Your task to perform on an android device: The Indian rupees I carry are worthless, even though I'm on my way home. I want to know how much 1000 Indian rupees will be valued in Brazilian real using the XE converter app.
Image 0: 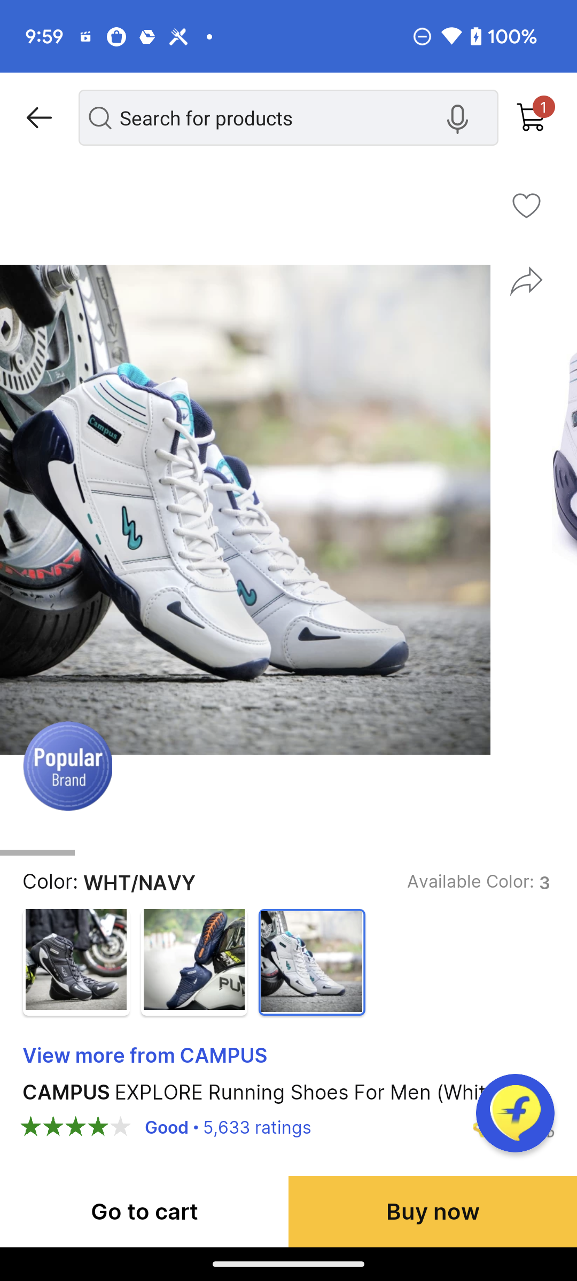
Open XE converter app
Step 0: open app "Xe"
Image 2: 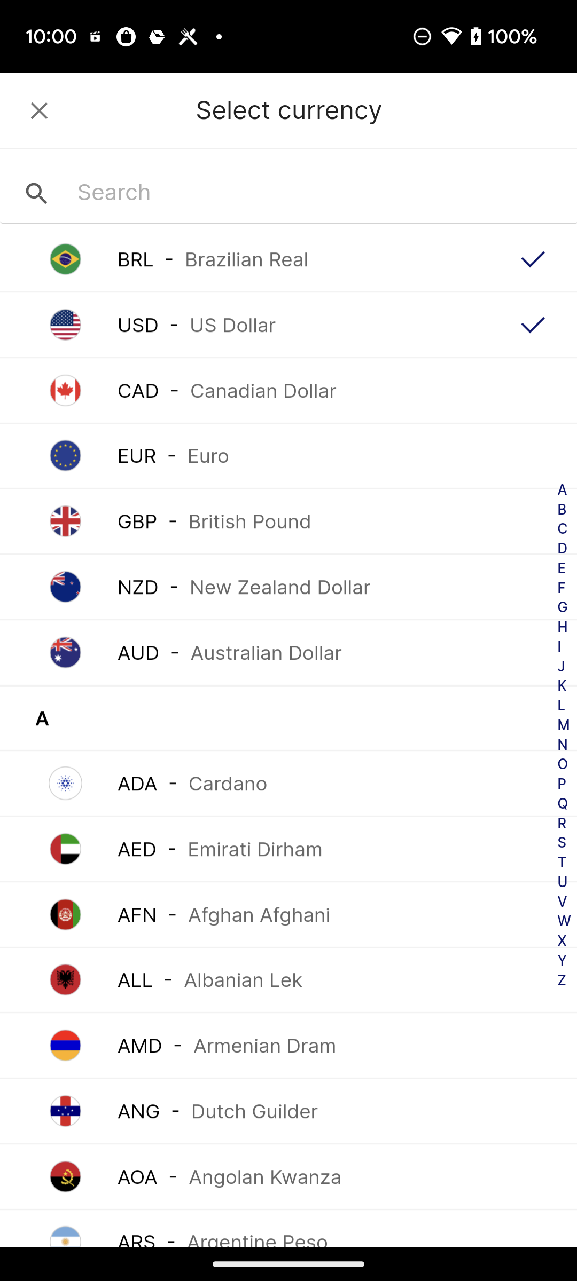
click on the search bar at the top of the screen
Step 2: click (214, 192)
Image 3: 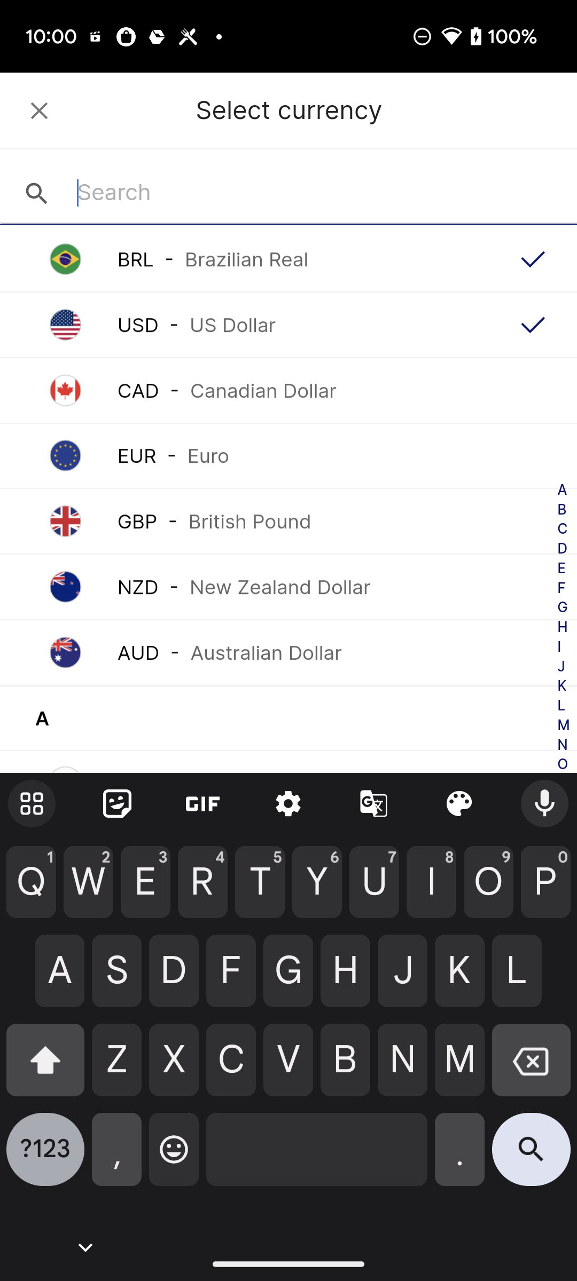
search for India
Step 3: type "India"
Image 4: 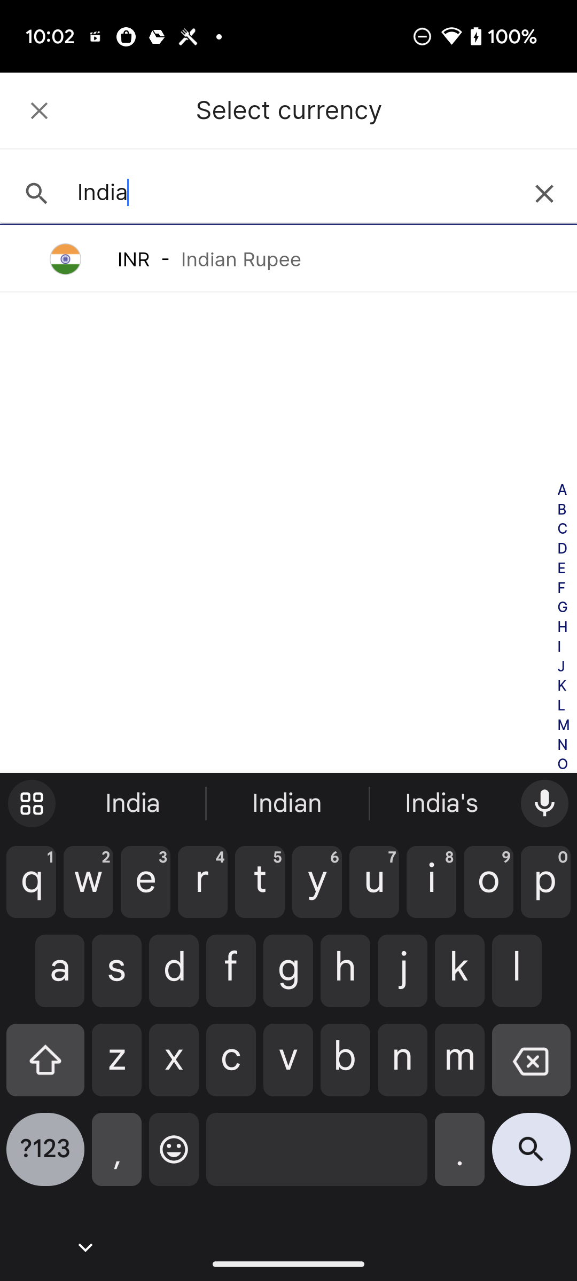
Click on INR - Indian Rupee
Step 4: click (288, 259)
Image 5: 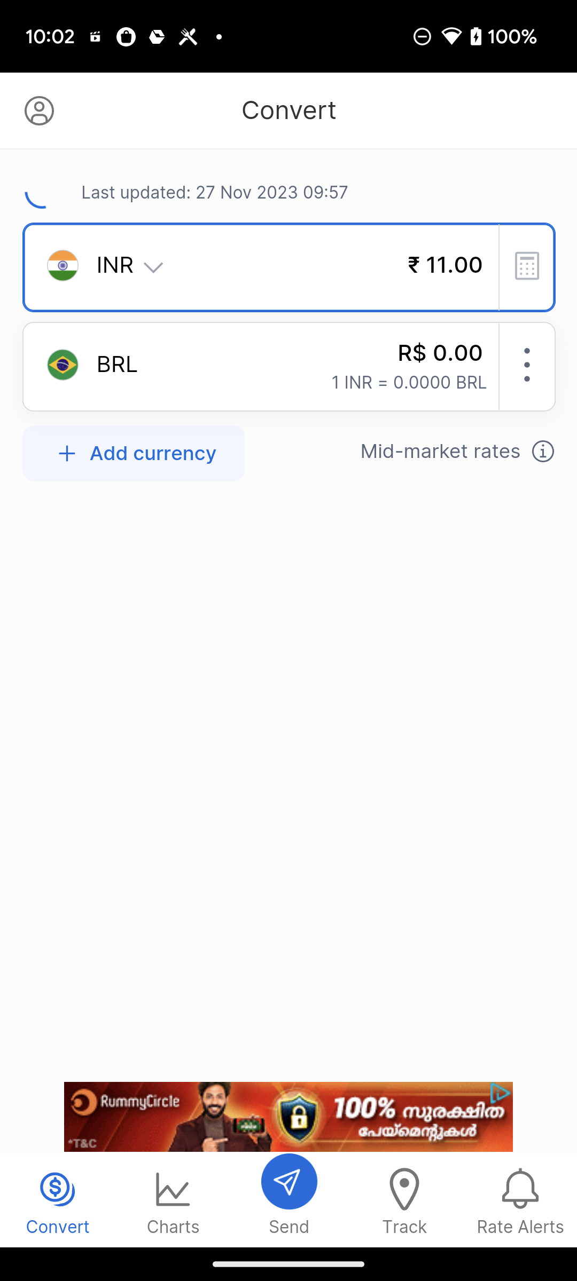
Click on the Calculator icon of INR 
Step 5: click (290, 273)
Image 6: 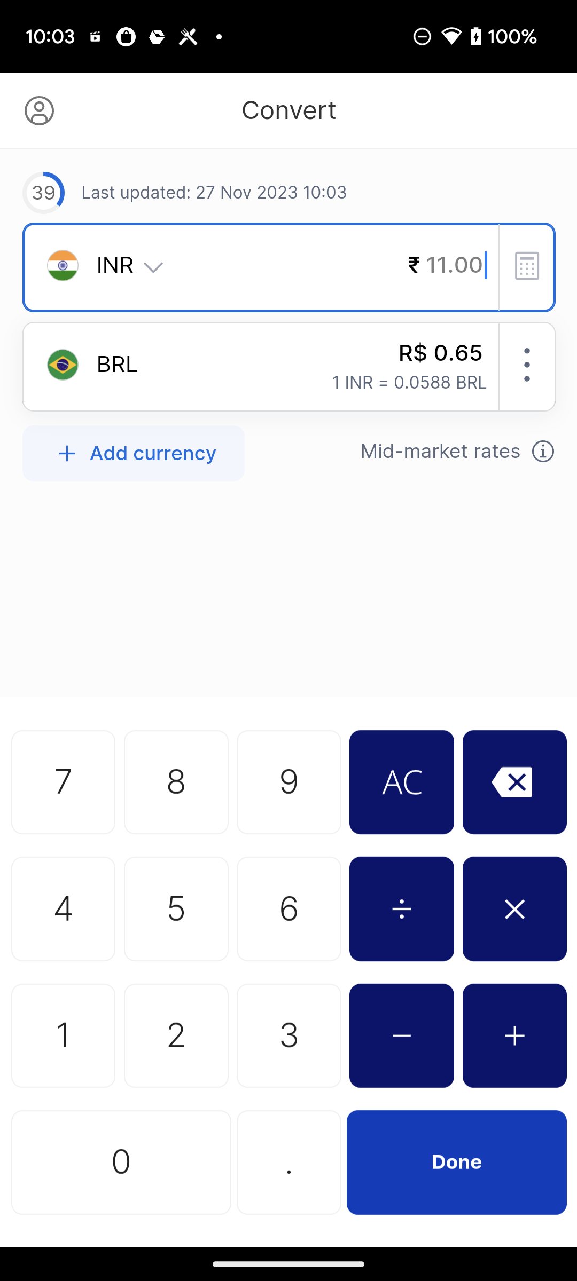
Add 1000
Step 6: click (290, 660)
Image 7: 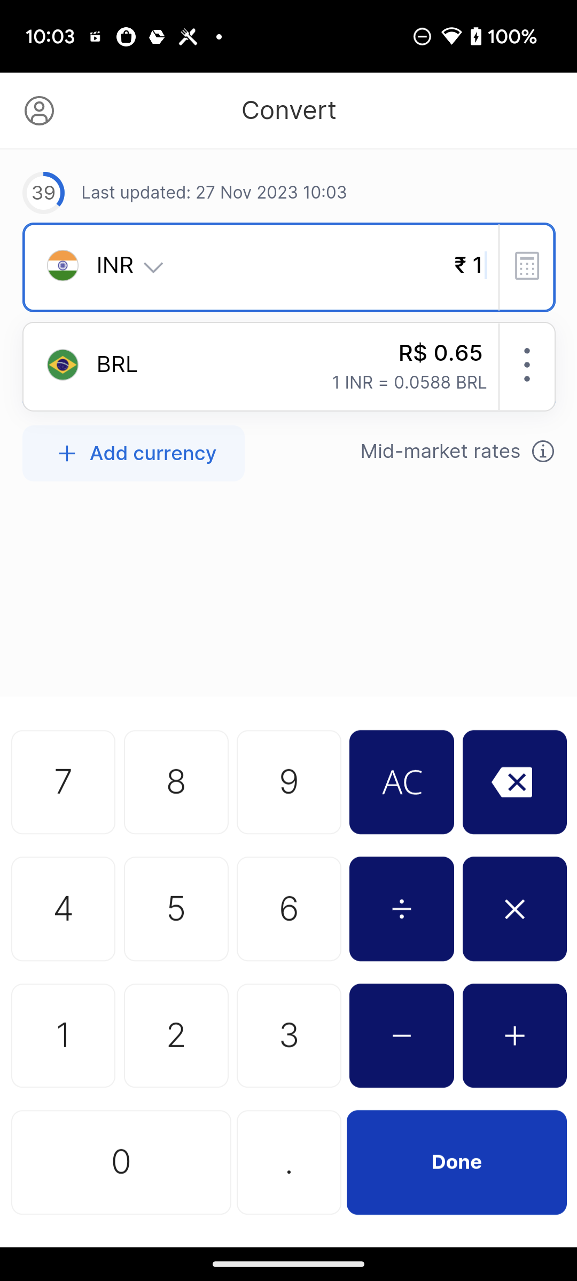
Add 1000
Step 7: click (173, 1200)
Image 8: 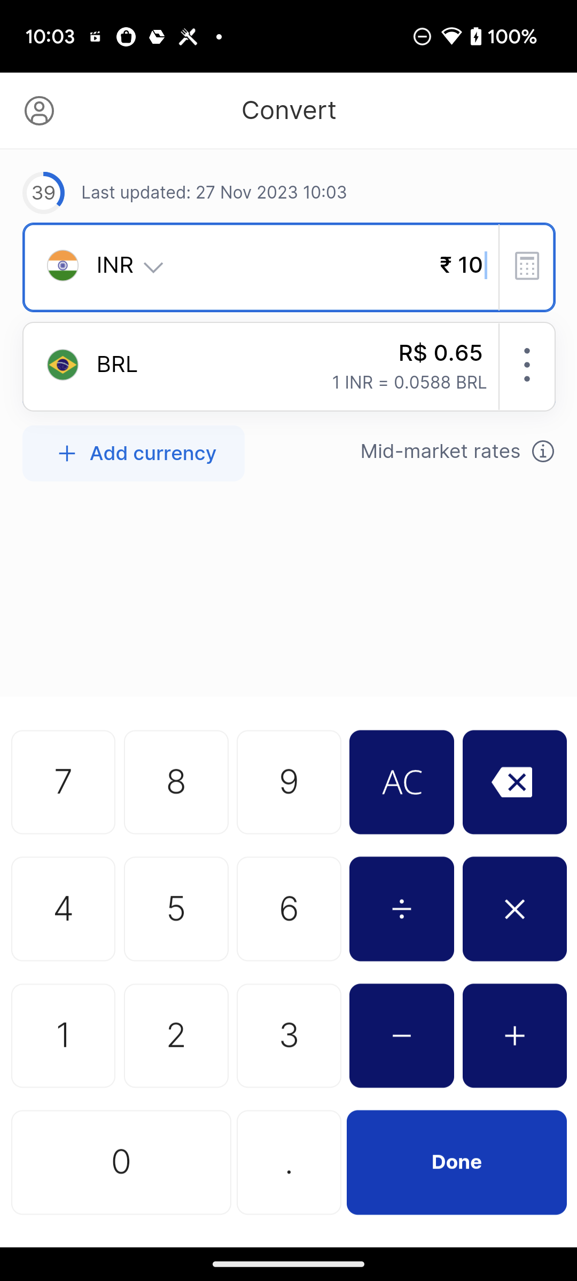
Add 1000
Step 8: click (173, 1200)
Image 9: 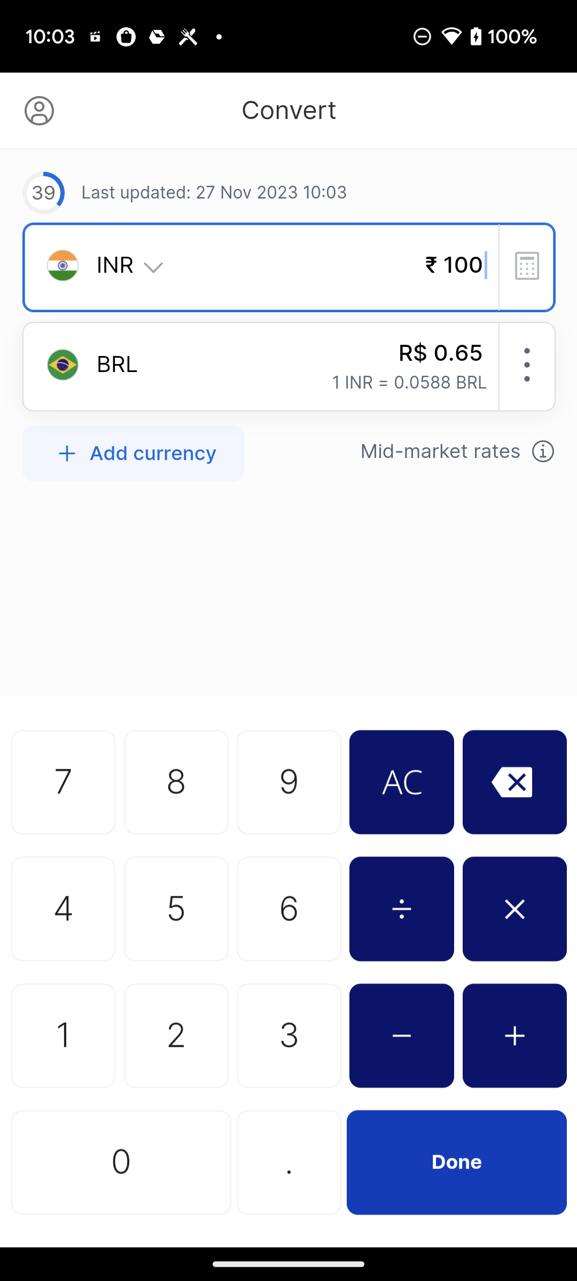
Add 1000
Step 9: click (58, 1200)
Image 10: 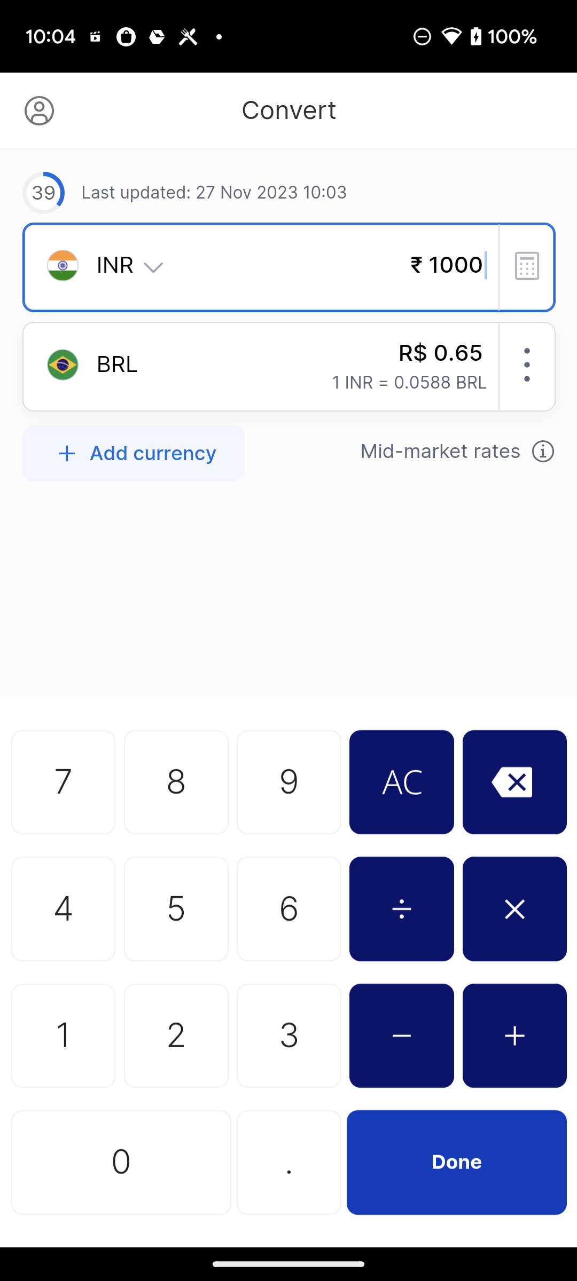
Click on Done button at the bottom right corner of the screen
Step 10: click (456, 1161)